Your task to perform on an android device: Share the presentation with Cole at coledbwpersonatest@gmail.com for cross-checking and corrections in the Google Slides app.
Image 0: 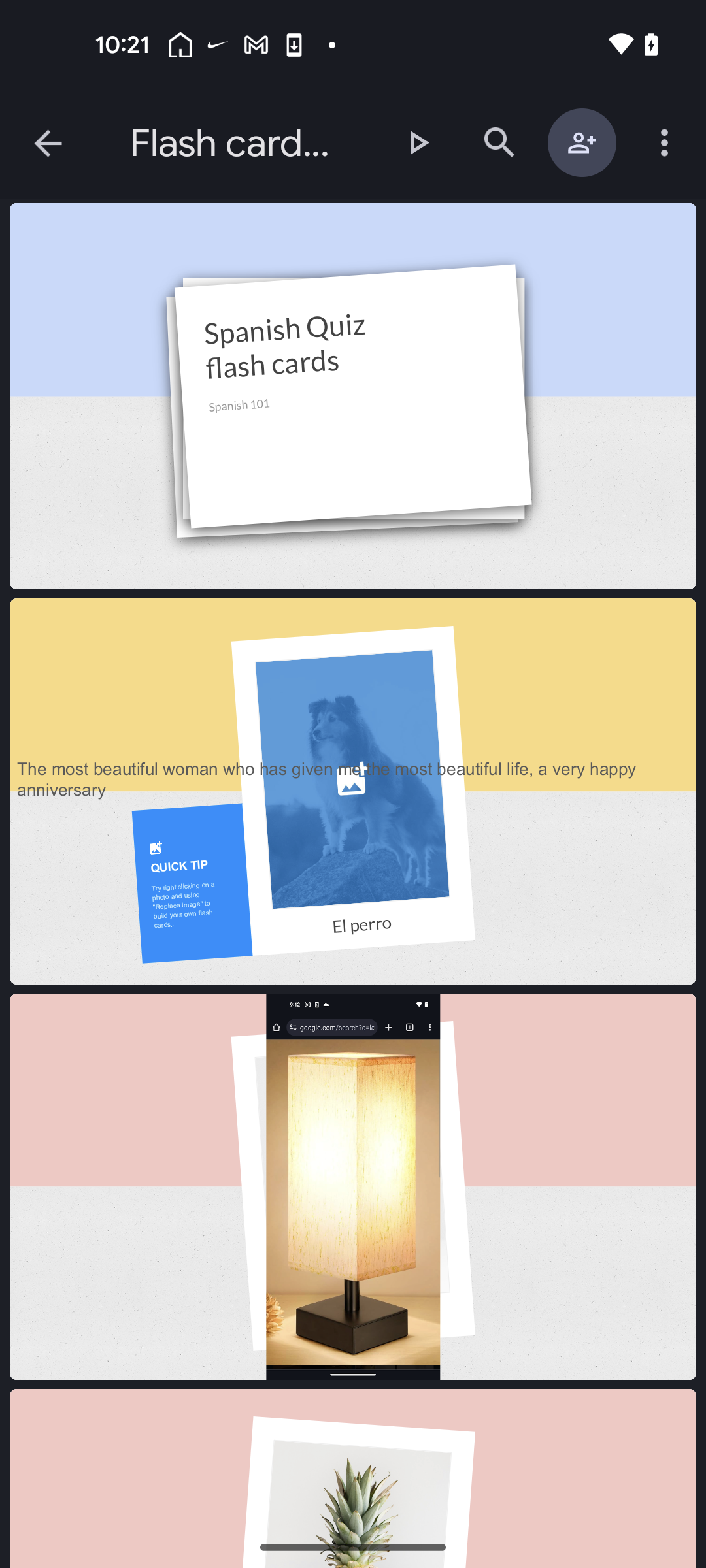
Click on the share to contact button 
Step 0: click (582, 142)
Image 1: 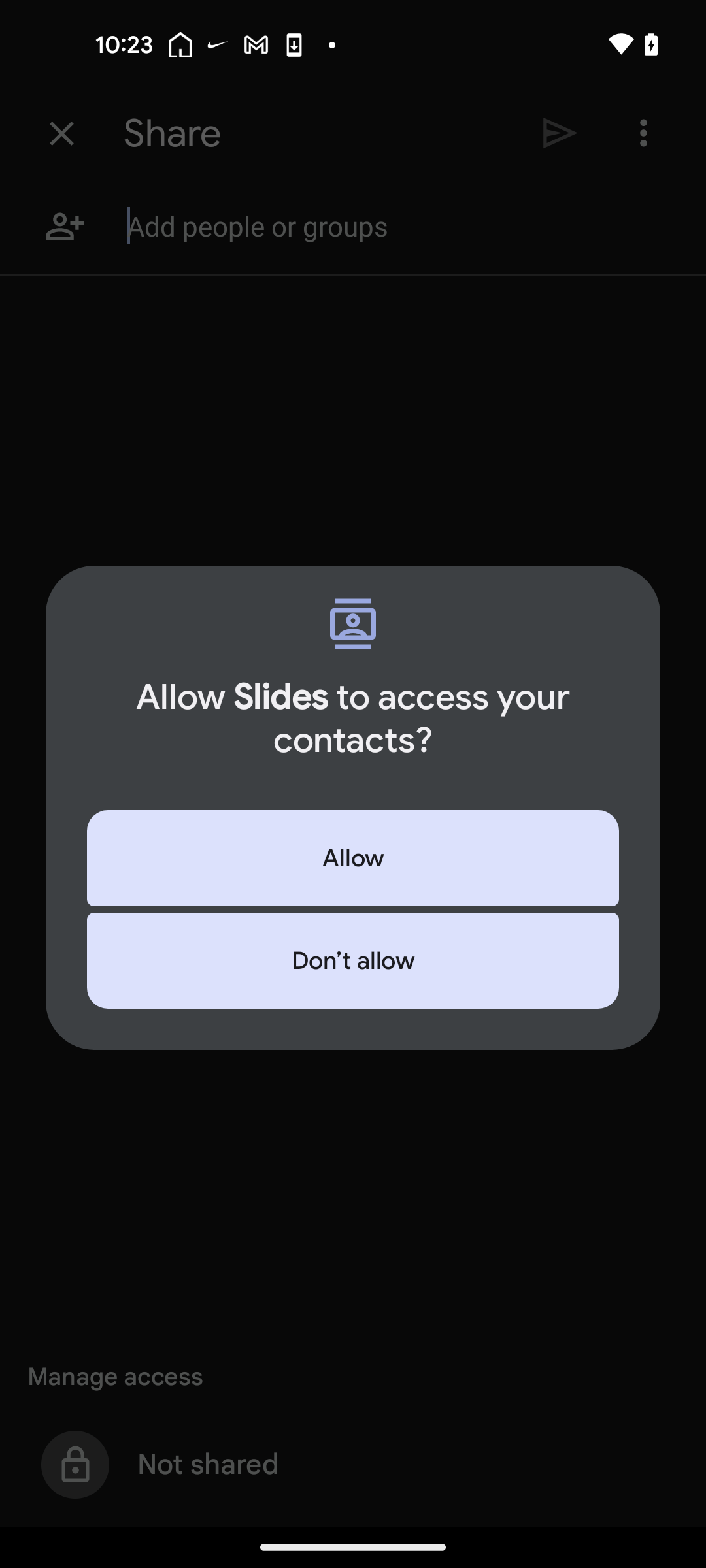
Click on the Allow button in the pop up
Step 1: click (353, 858)
Image 2: 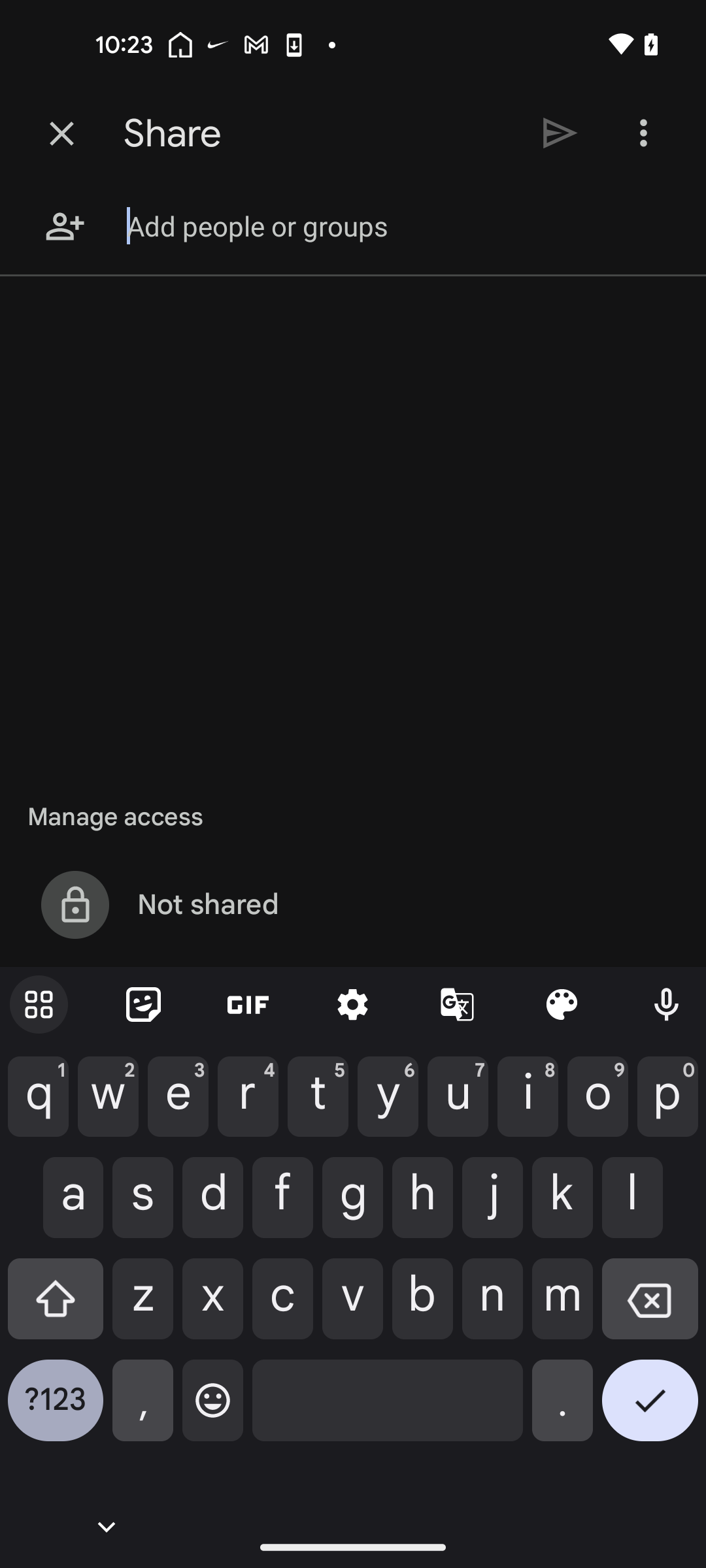
Type coledbwpersonatest@gmail.com in the people or groups column
Step 2: type "coledbwpersonatest@gmail.com"
Image 3: 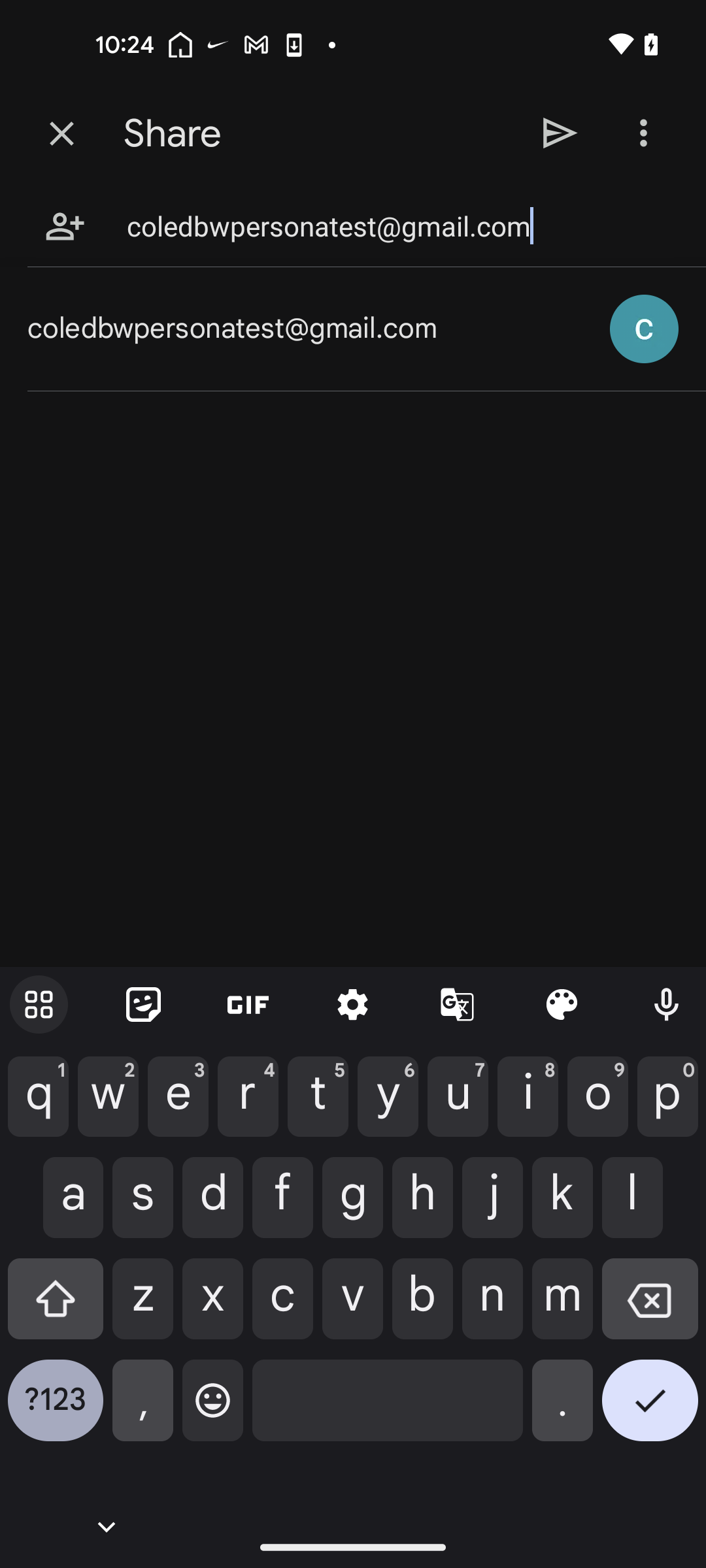
Select the resulted mail id
Step 3: click (308, 329)
Image 4: 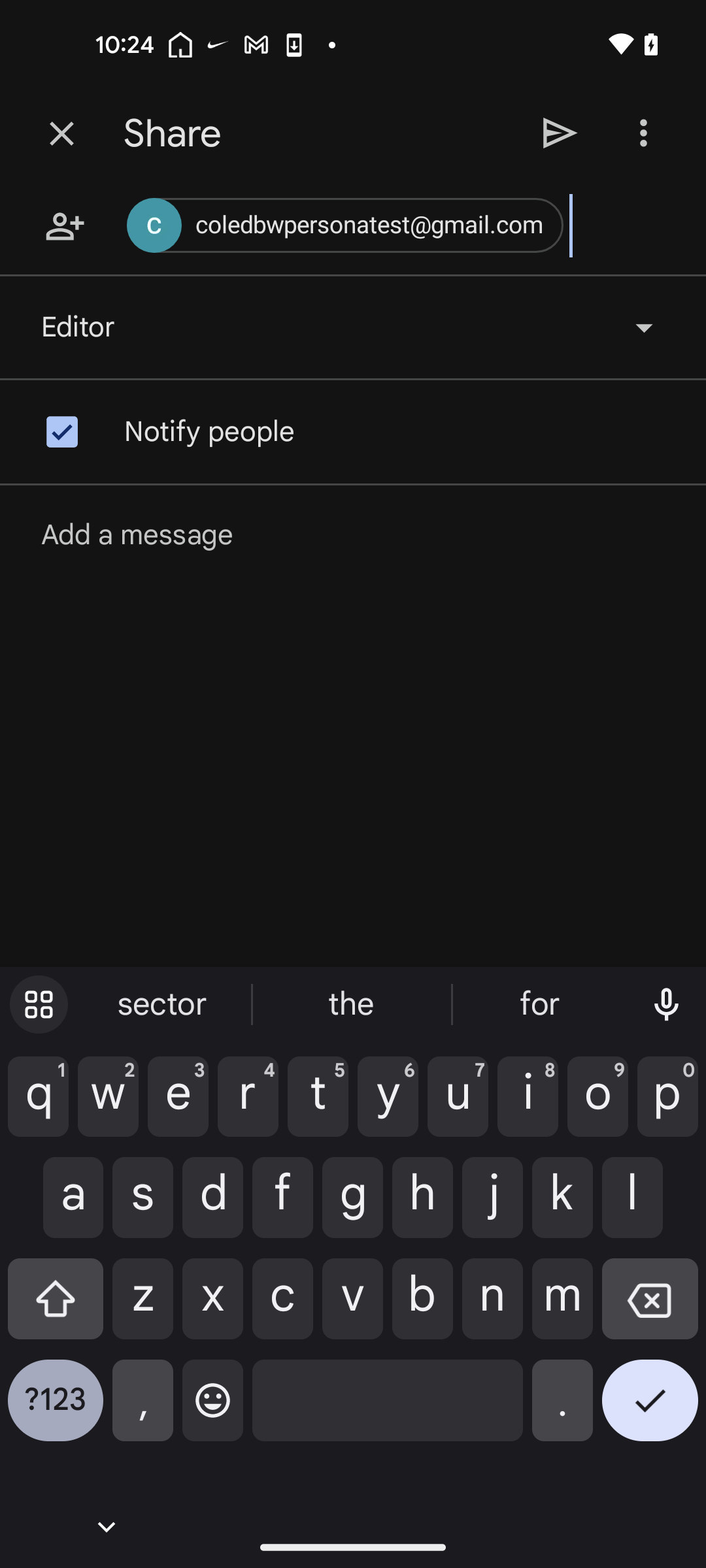
Click on the Send button at the top of the screen
Step 4: click (560, 133)
Image 5: 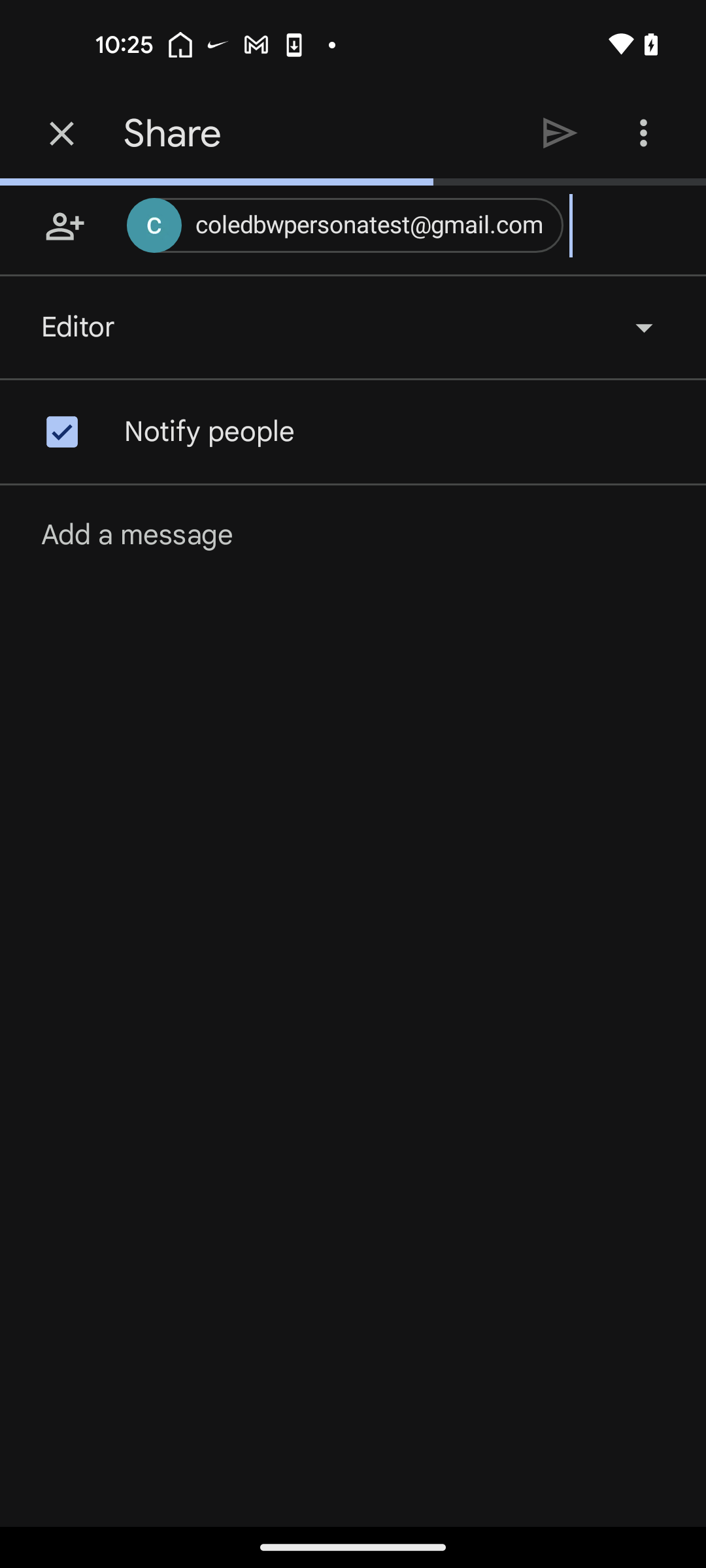
Click on the Send button at the top of the screen
Step 5: wait